Your task to perform on an android device: In the PenUp app, create a new sketch with canvas size standard 1620 x 1080 px
Image 0: 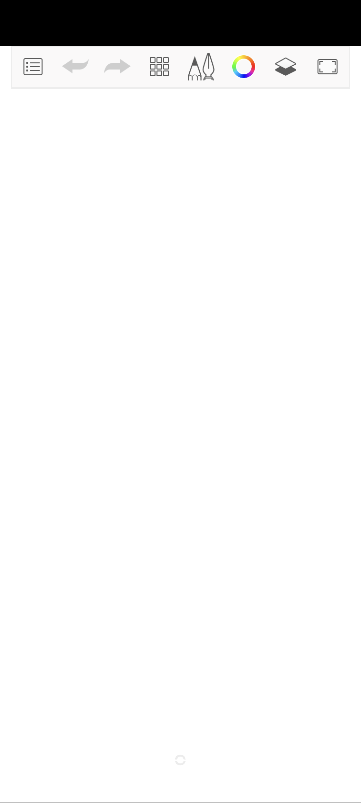
Open PenUp app
Step 0: open app "PENUP"
Image 1: 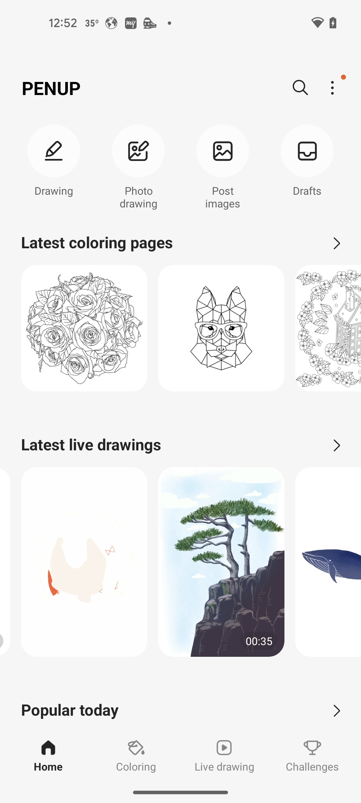
click on drawing on the top
Step 1: click (53, 151)
Image 2: 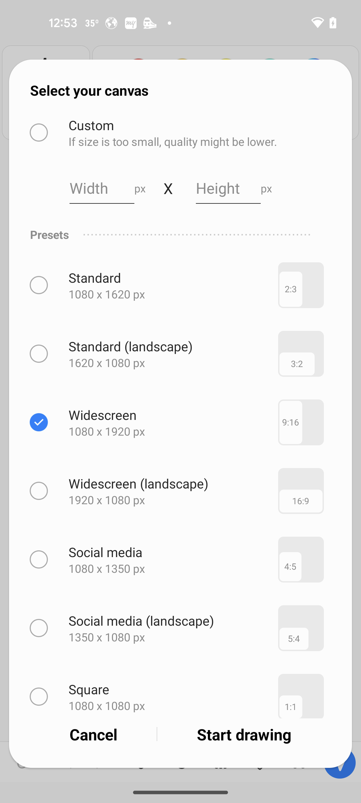
select standard size 1620 x 1080 px
Step 2: click (38, 353)
Image 3: 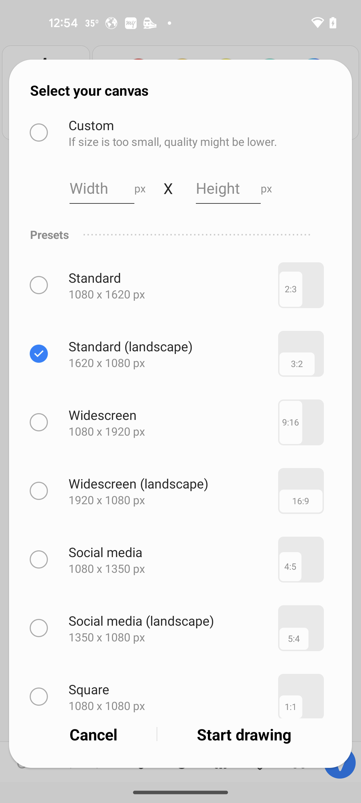
click on start drawing
Step 3: click (244, 734)